Your task to perform on an android device: I need new sports shoes for my gym exercises because my old ones are broken. To find men's sports shoes, use the Snapdeal app.
Image 0: 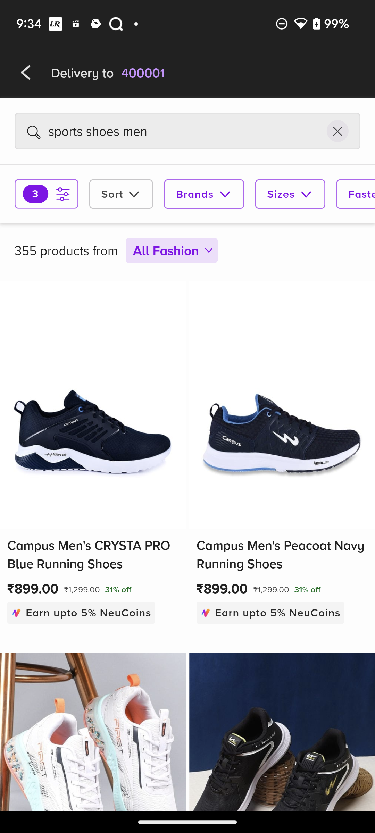
Open Snapdeal App
Step 0: open app "Snapdeal"
Image 1: 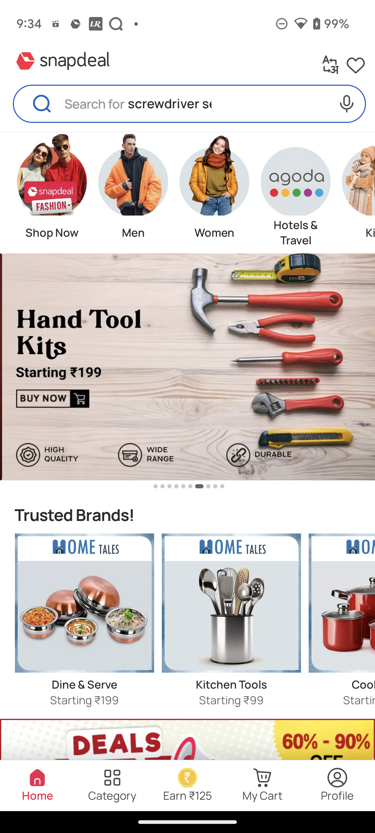
Click on the search bar at the top of the screen
Step 1: click (176, 104)
Image 2: 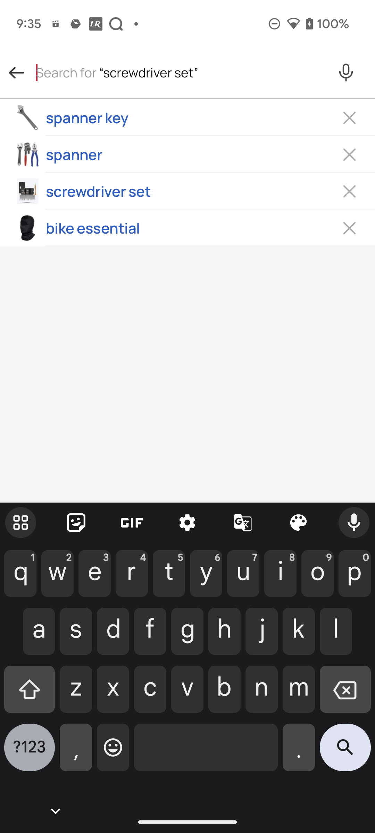
Search for Sports Shoes
Step 2: type "Sports Shoes"
Image 3: 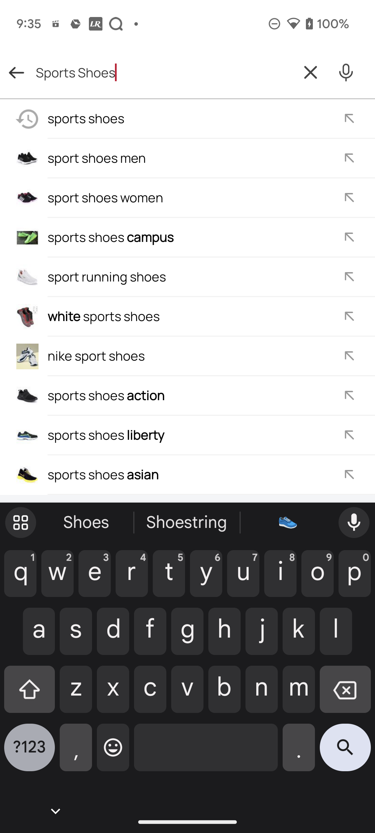
Click on Sports Shoes Men from suggestions
Step 3: click (97, 158)